Your task to perform on an android device: Ask a question "What is the square root of 54?" in the EduRev app.
Image 0: 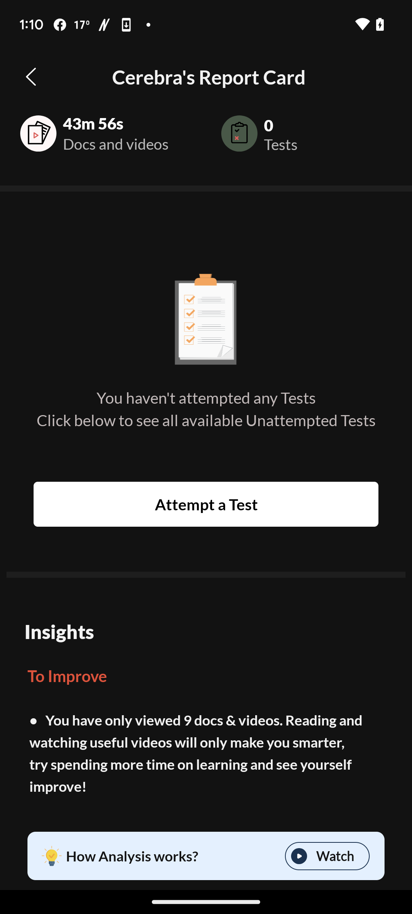
Go back to the previous screen
Step 0: press back button
Image 1: 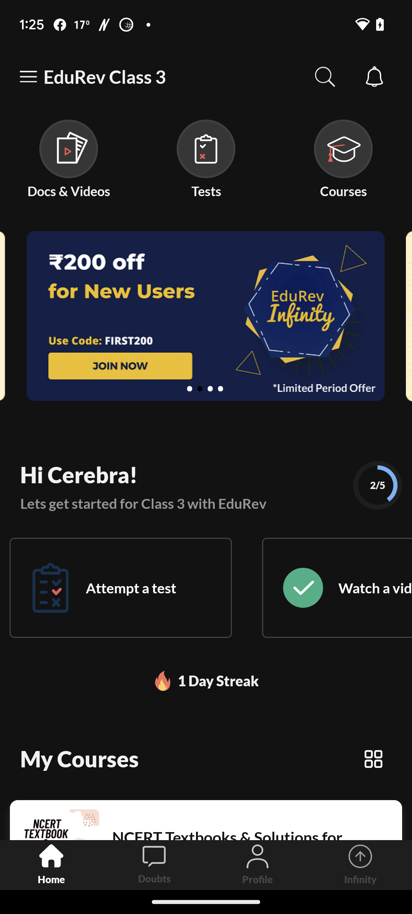
Click on the Doubts tab on the bottom of the screen
Step 1: click (154, 865)
Image 2: 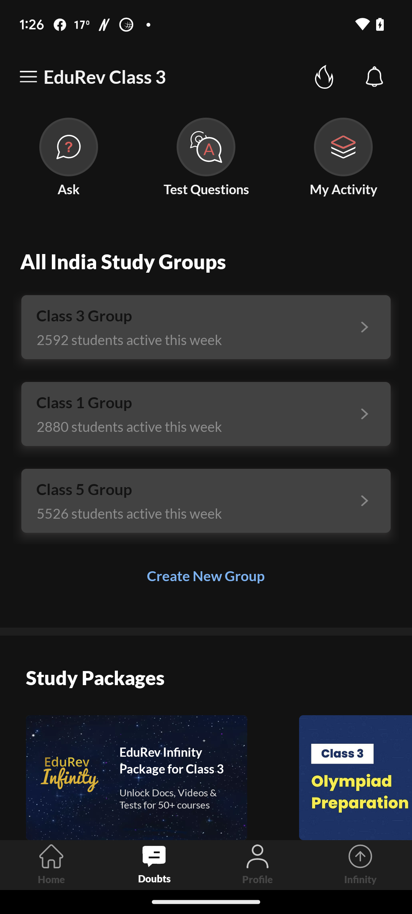
Click on the ask tab at the top of the screen
Step 2: click (69, 157)
Image 3: 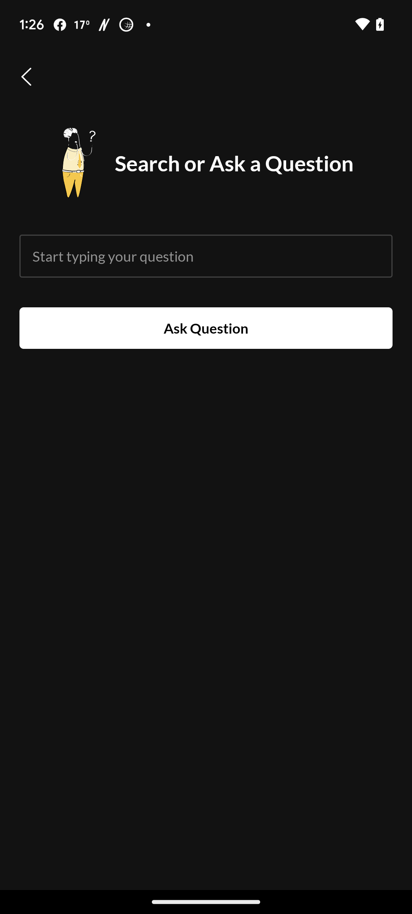
Click on the search bar
Step 3: click (206, 256)
Image 4: 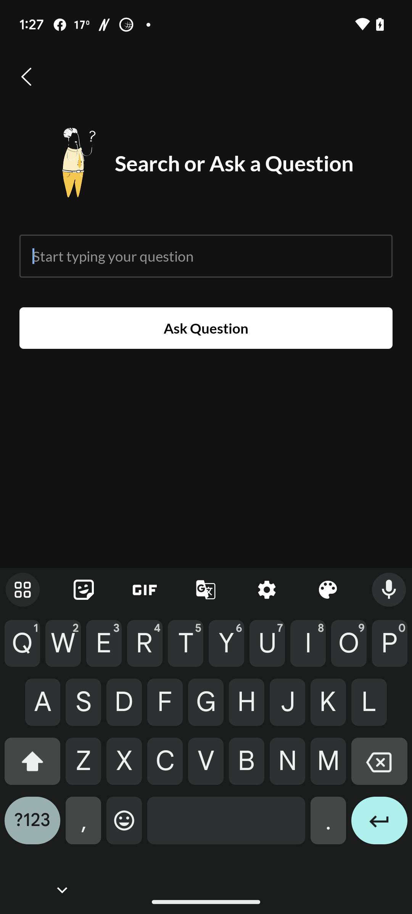
Ask a question "What is the square root of 54?"
Step 4: type "What is the square root of 54?"
Image 5: 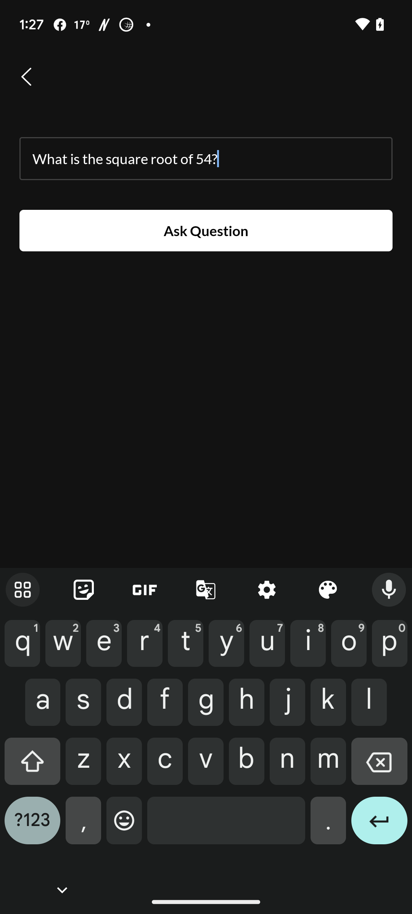
Click on the ask question button
Step 5: click (206, 230)